Your task to perform on an android device:  Go to the Montour Trail Poland, OH, USA, tap on the share option, select photos, and share the hike by message.
Image 0: 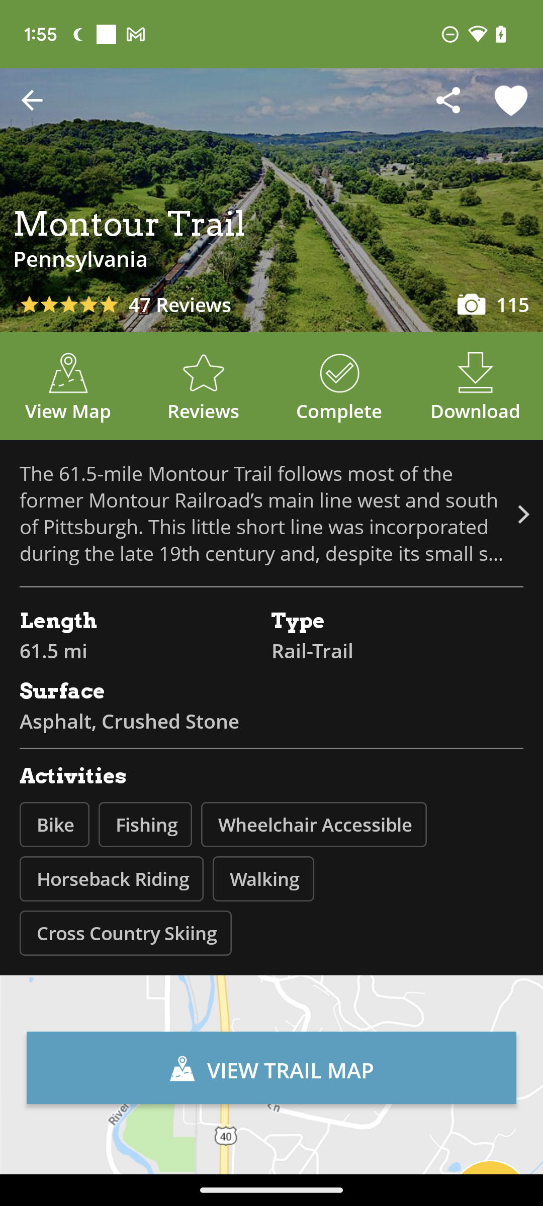
Click on the share icon at the Top right side of the screen
Step 0: click (449, 102)
Image 1: 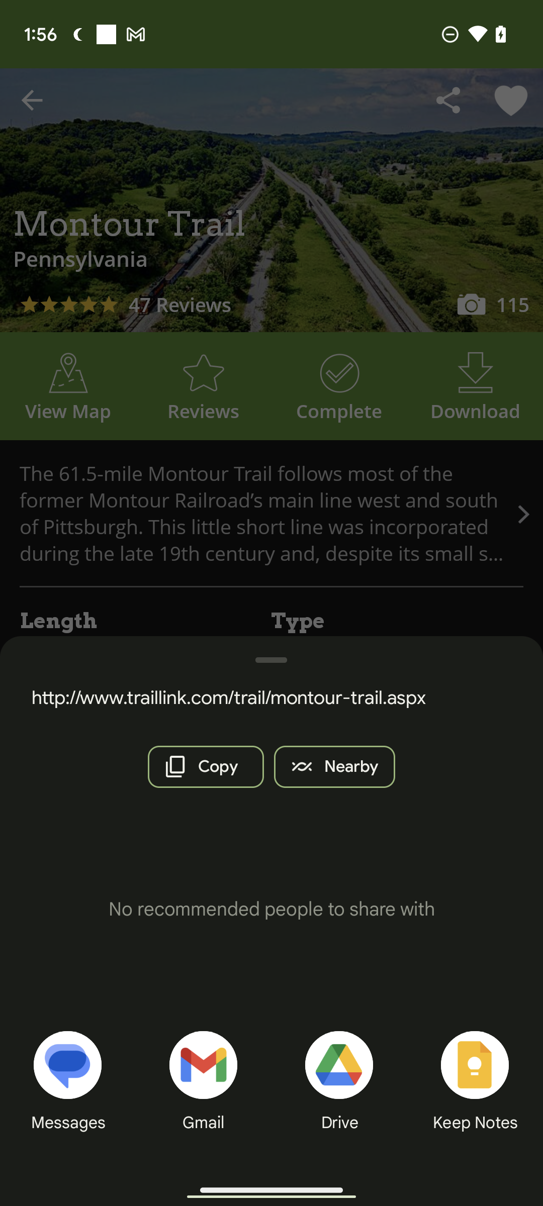
Click on the Messages option at the Bottom left corner of the screen
Step 1: click (67, 1089)
Image 2: 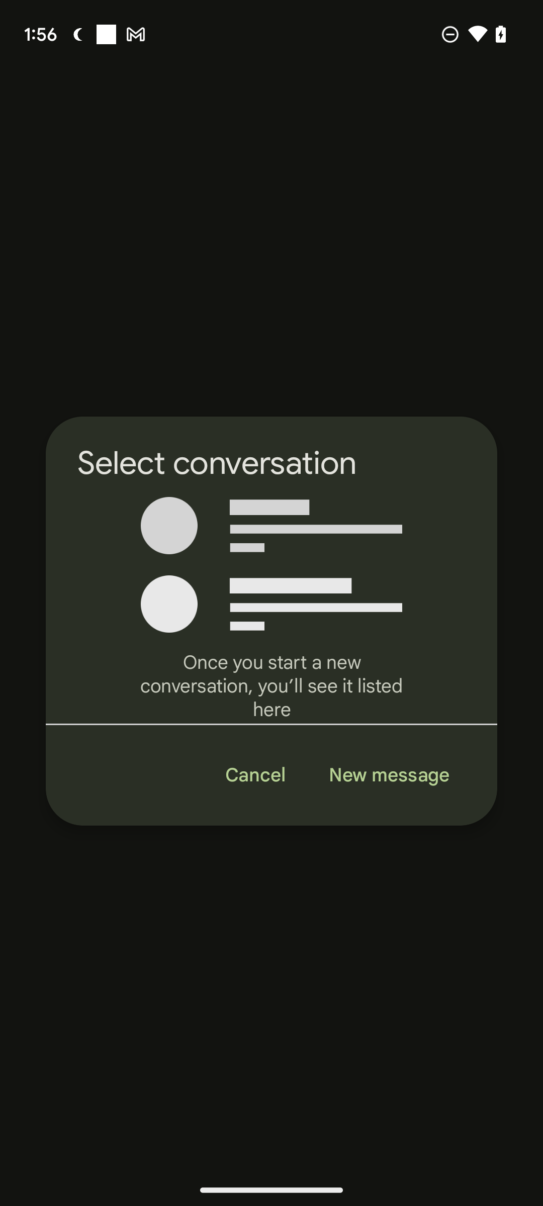
Click on the New message option
Step 2: click (389, 775)